Your task to perform on an android device: I discovered one new thing in this app, when I completed the task, I got a reward, so earn a reward in the Duolingo app.
Image 0: 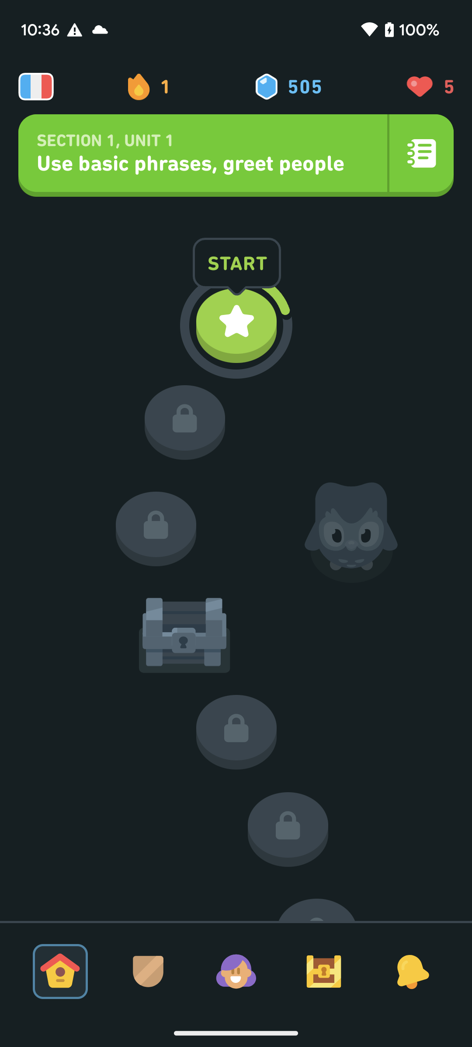
Click on the start button to start the task.
Step 0: click (236, 323)
Image 2: 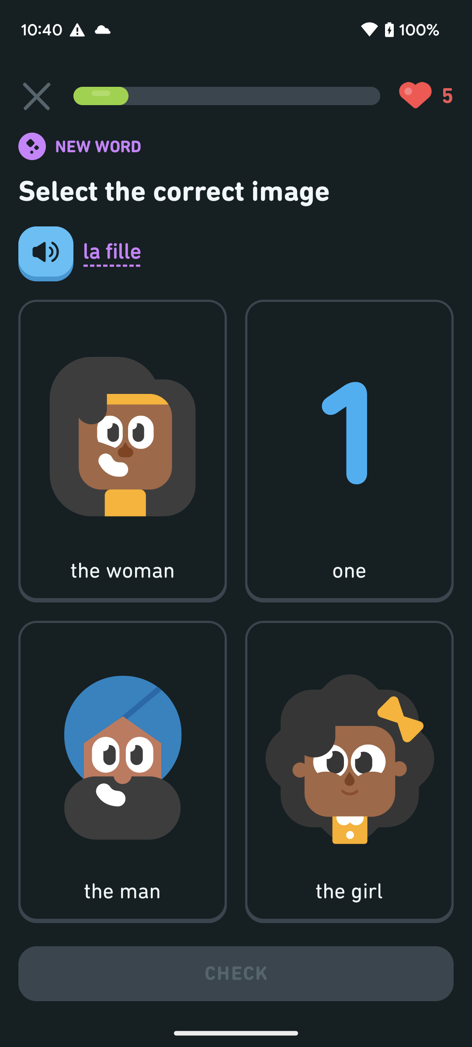
Click on the Start +10 XP button to start the task.
Step 2: wait
Image 4: 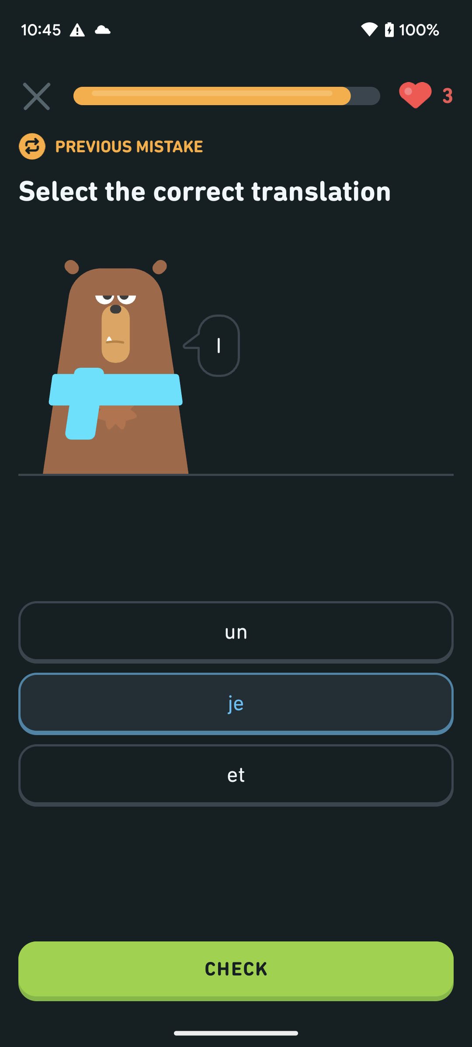
Click on the Check button at the bottom of the screen to check the answer.
Step 4: click (236, 971)
Image 5: 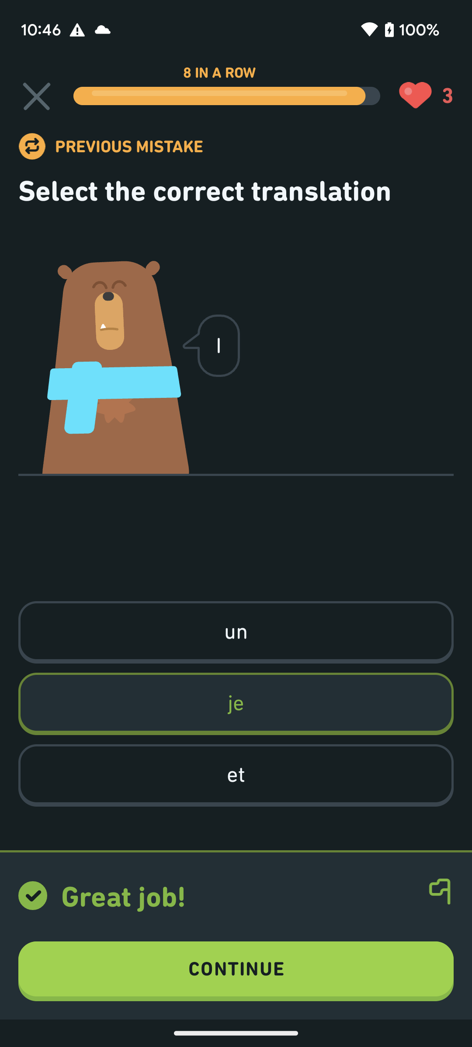
Click on the Continue button at the bottom of the screen to complete the task.
Step 5: click (236, 971)
Image 6: 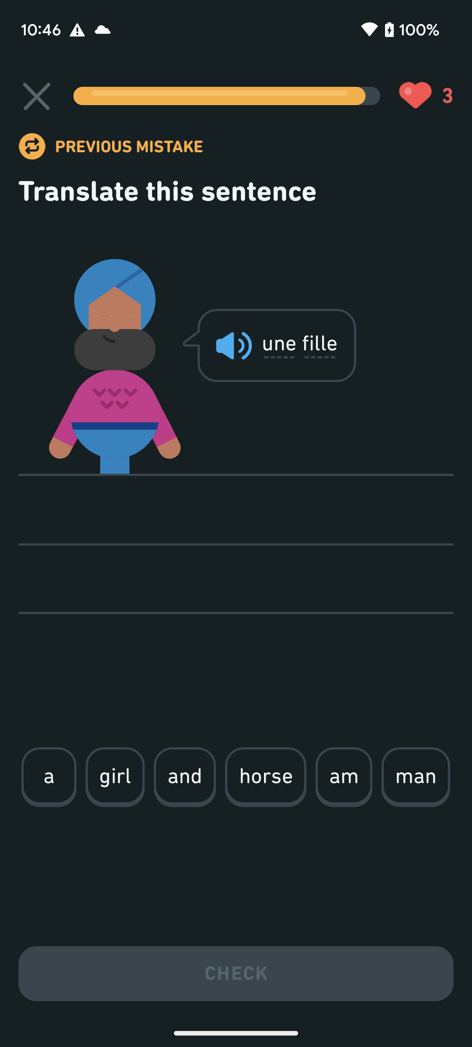
Click on the Continue button at the bottom of the screen to complete the task.
Step 6: wait
Image 7: 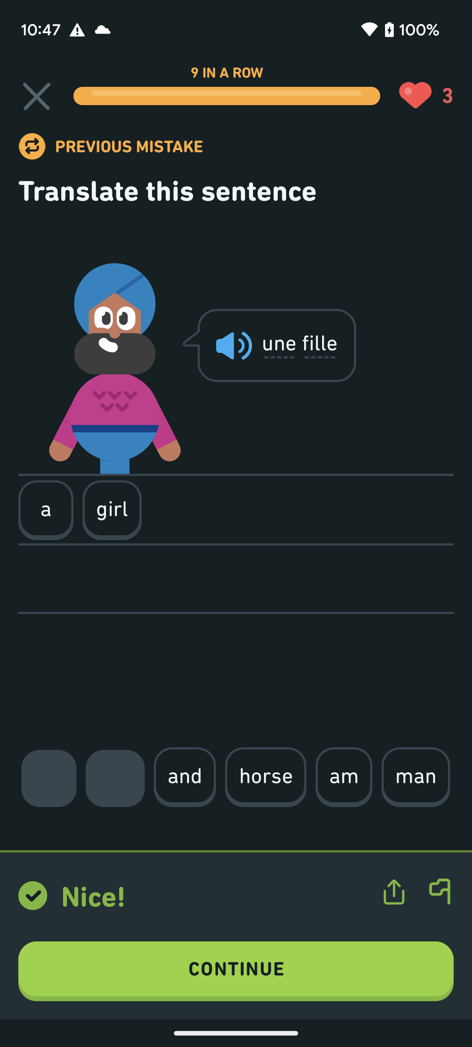
Click on the Continue button at the bottom of the screen to complete the task
Step 7: click (236, 971)
Image 8: 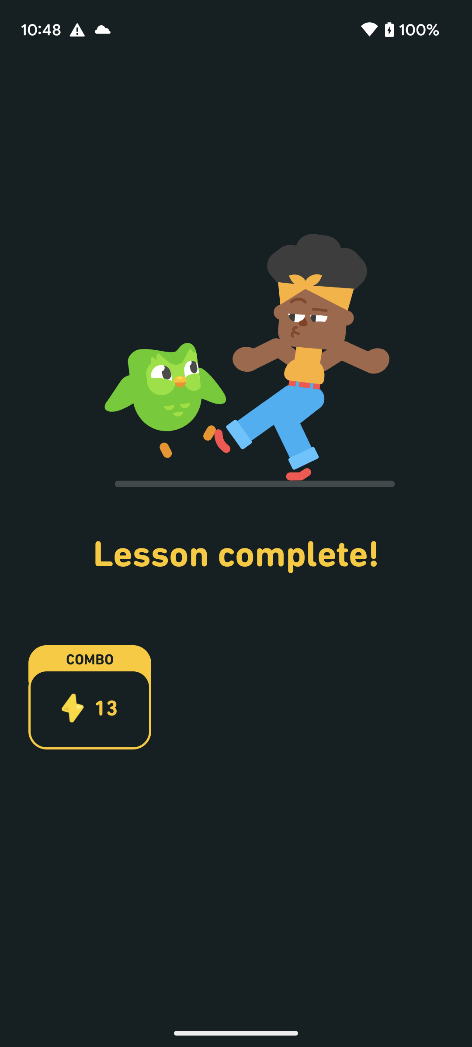
Click on the Continue button at the bottom of the screen to complete the task
Step 8: wait